Your task to perform on an android device: Open the Alarm Clock Beyond app and set the alarm for 9:15 AM 
Image 0: 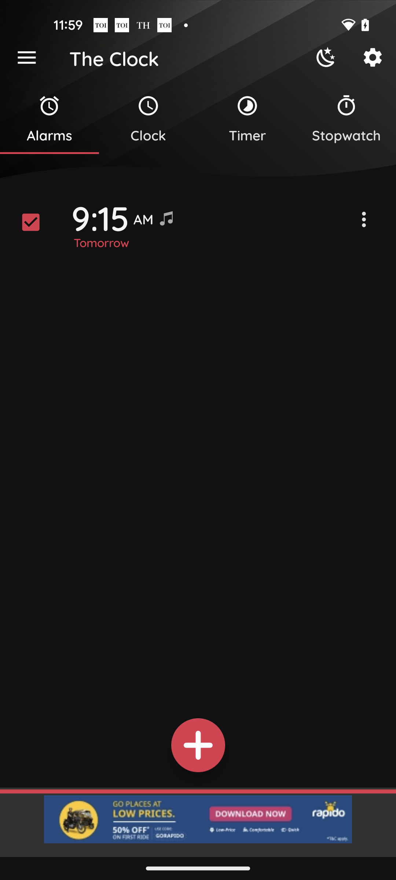
Open the Alarm Clock Beyond app
Step 0: open app "Alarm Clock Beyond"
Image 1: 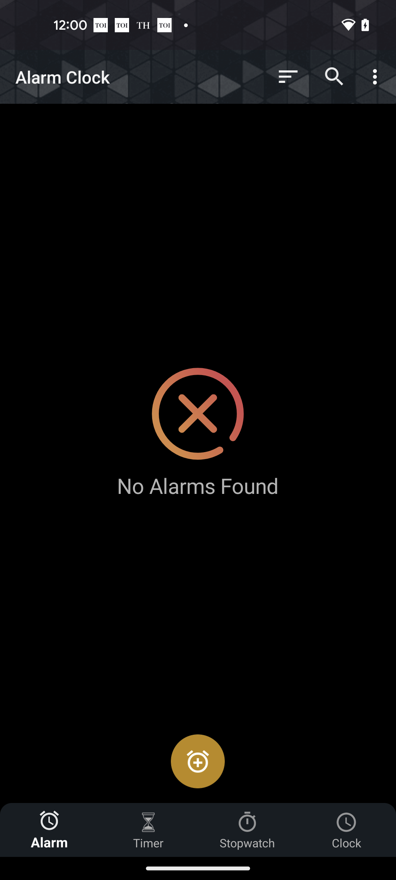
Add a new alarm
Step 1: click (198, 761)
Image 2: 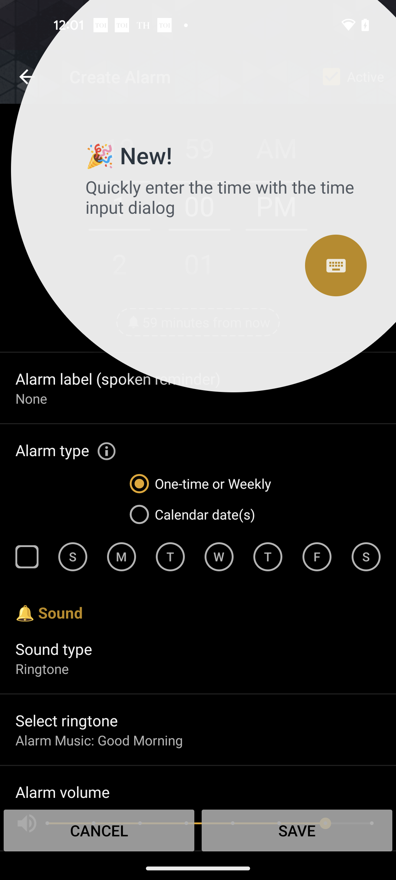
Click on the Keyboard icon
Step 2: click (336, 265)
Image 3: 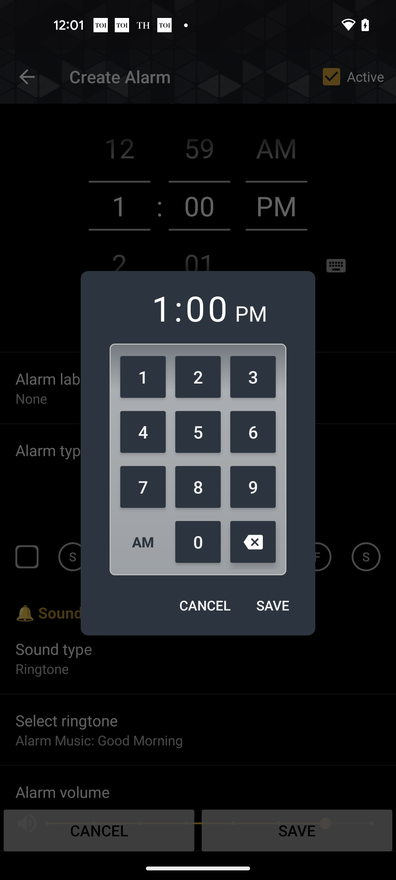
Set the hours to 9
Step 3: click (198, 542)
Image 5: 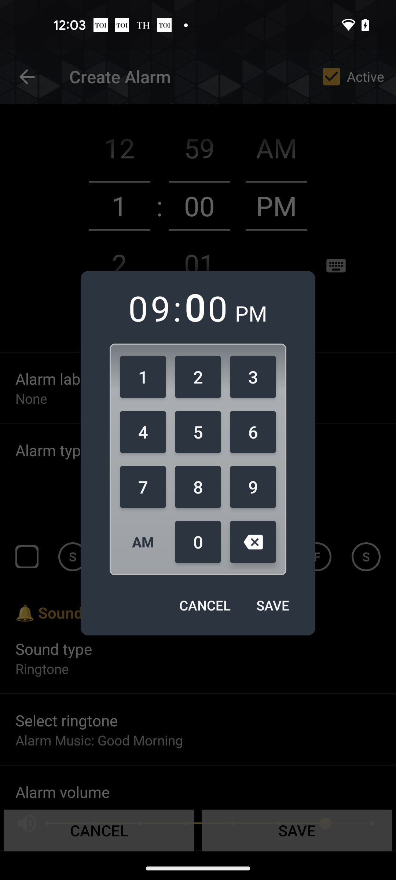
Set the minutes to 15
Step 5: click (143, 377)
Image 6: 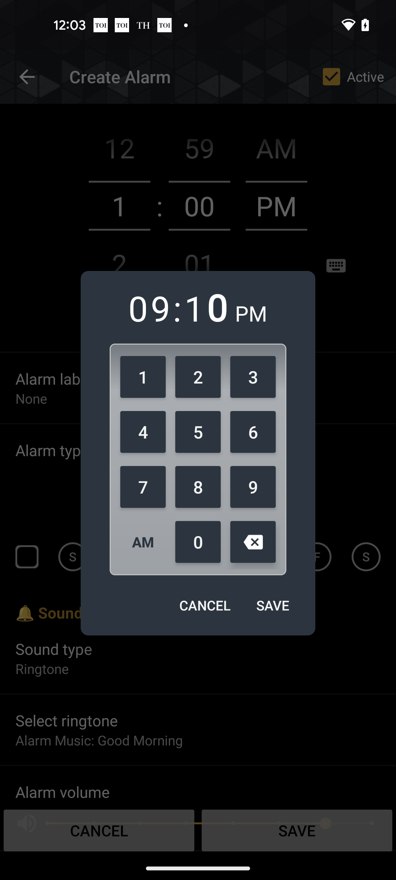
Set the minutes to 15
Step 6: click (198, 432)
Image 7: 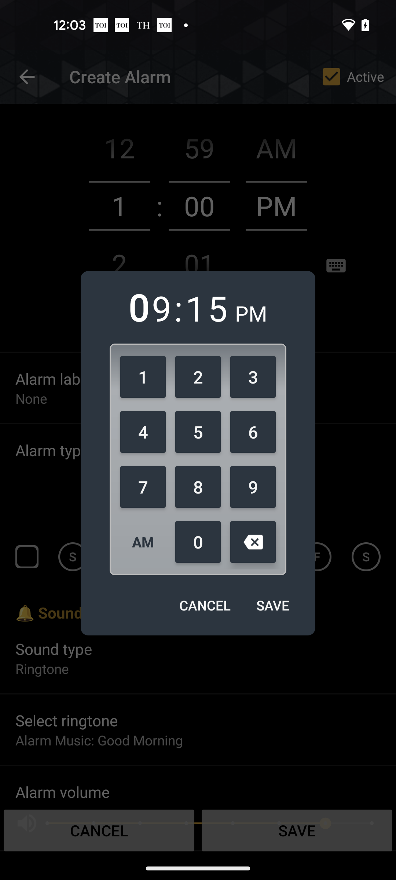
Select AM
Step 7: click (143, 542)
Image 8: 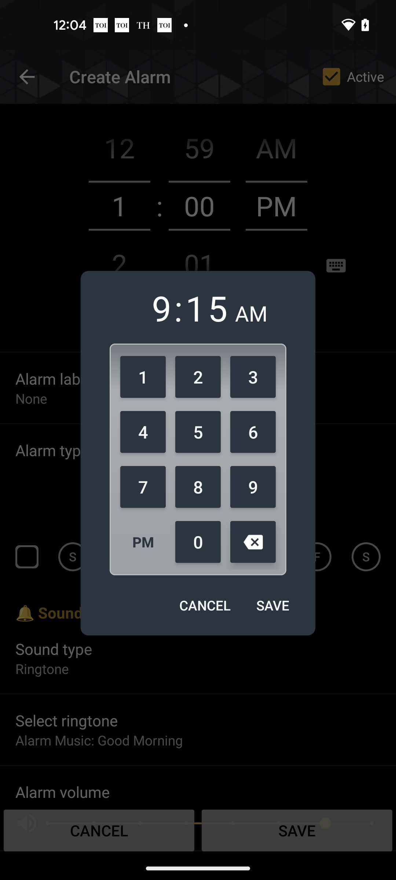
Click on the SAVE 
Step 8: click (272, 605)
Image 9: 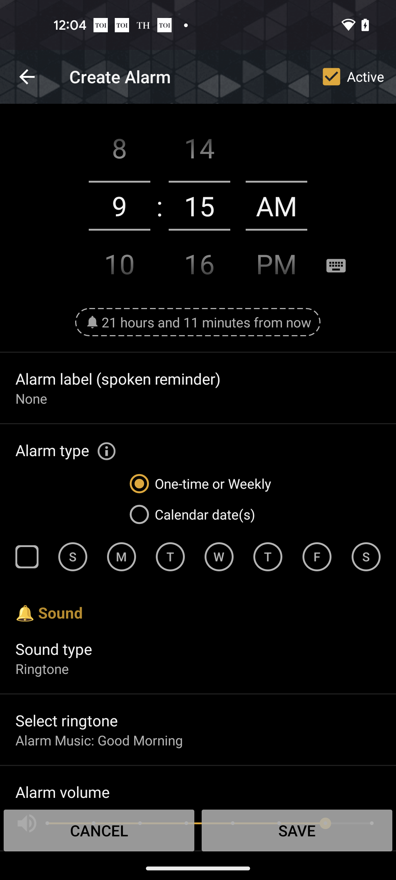
Click on the SAVE button at the bottom right corner
Step 9: click (297, 830)
Image 10: 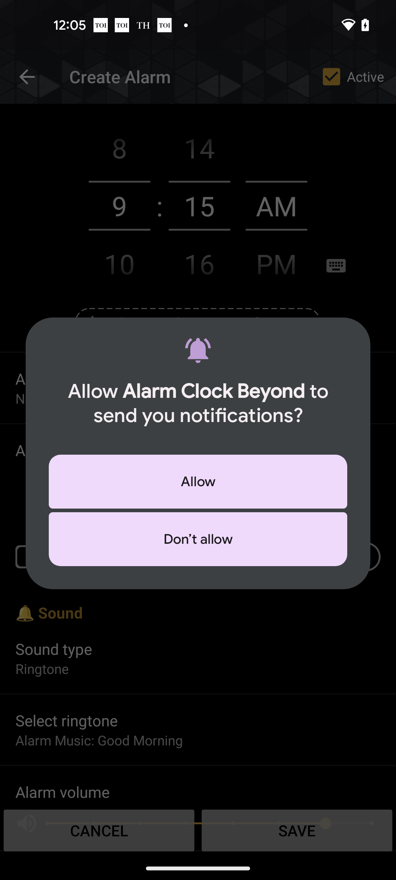
Click on the Allow button
Step 10: click (198, 481)